Your task to perform on an android device: I'd like to compare the Portronics Toad 23 mouse to other similar items in the Flipkart app.
Image 0: 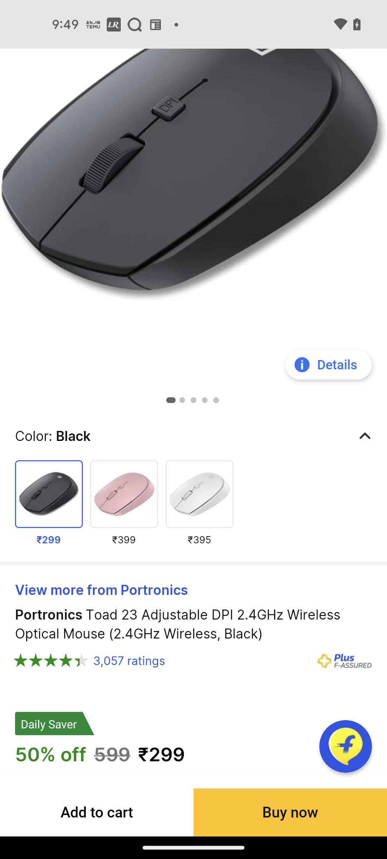
Swipe up to compare to similar products
Step 0: scroll down
Image 1: 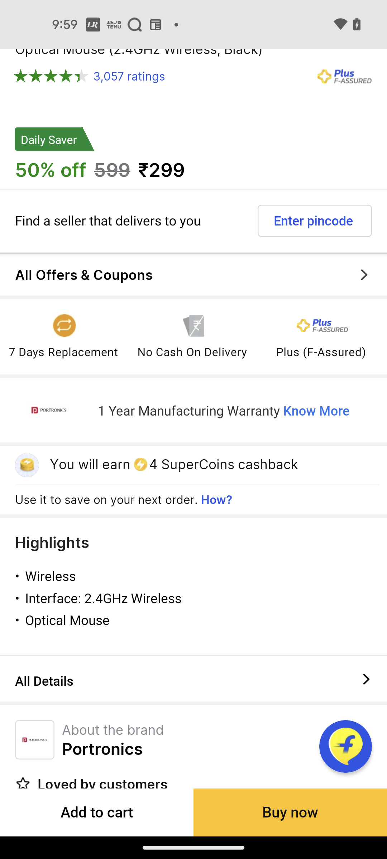
Swipe up to compare to similar products
Step 1: scroll down
Image 2: 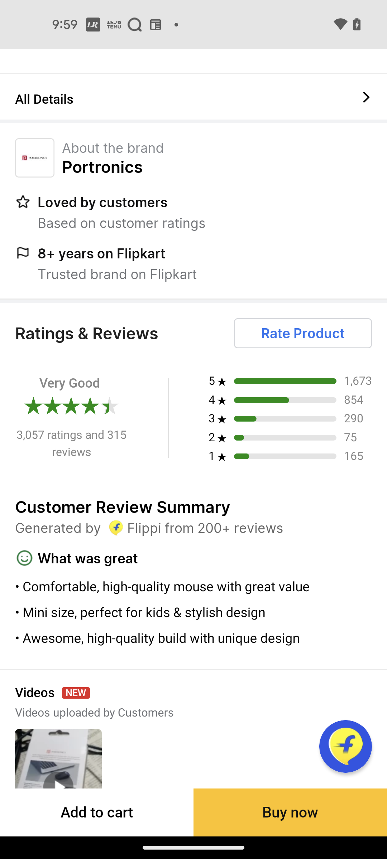
Swipe up to compare to similar products
Step 2: scroll down
Image 3: 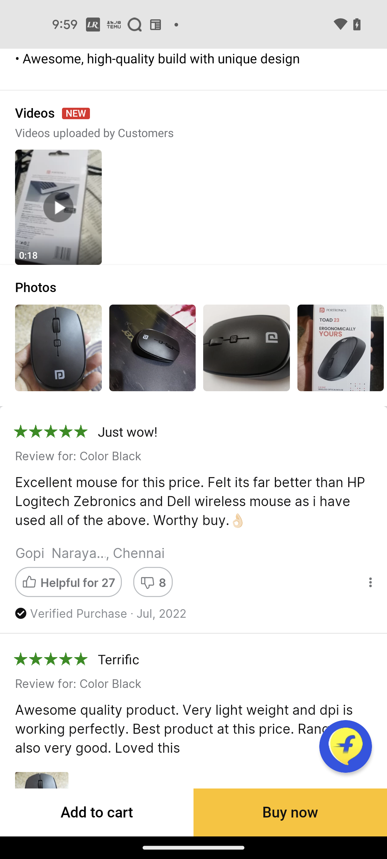
Swipe up to compare to similar products
Step 3: scroll down
Image 4: 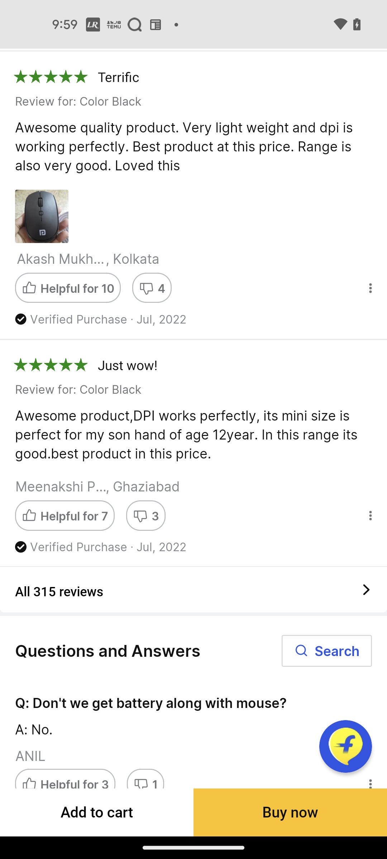
Swipe up to compare to similar products
Step 4: scroll down
Image 5: 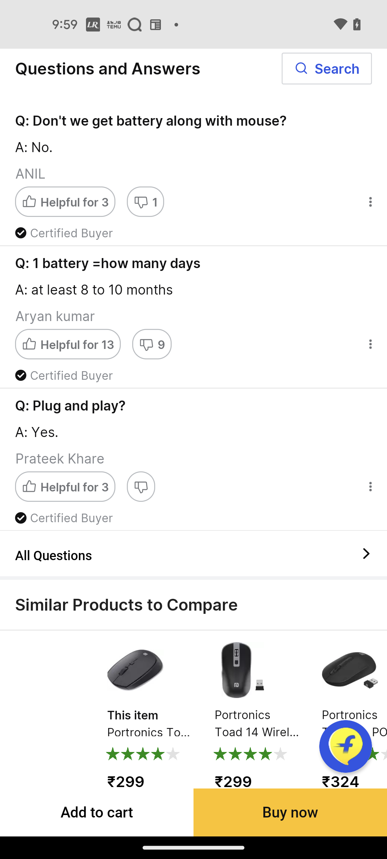
Swipe up to compare to similar products
Step 5: scroll down